Your task to perform on an android device: In the Altfit App ,set a goal of 10000 steps 
Image 1: 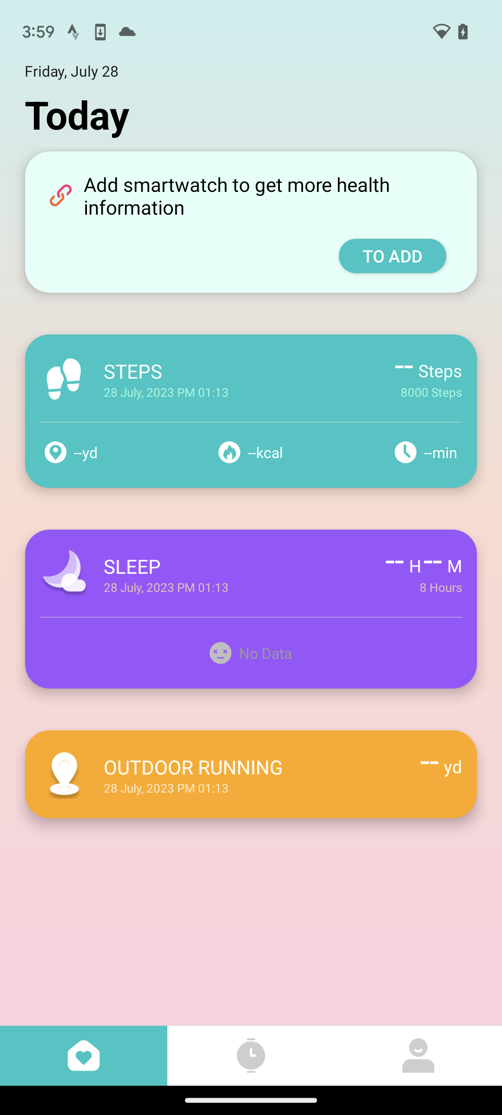
Click on the profile icon at the right bottom corner
Step 1: click (418, 1055)
Image 2: 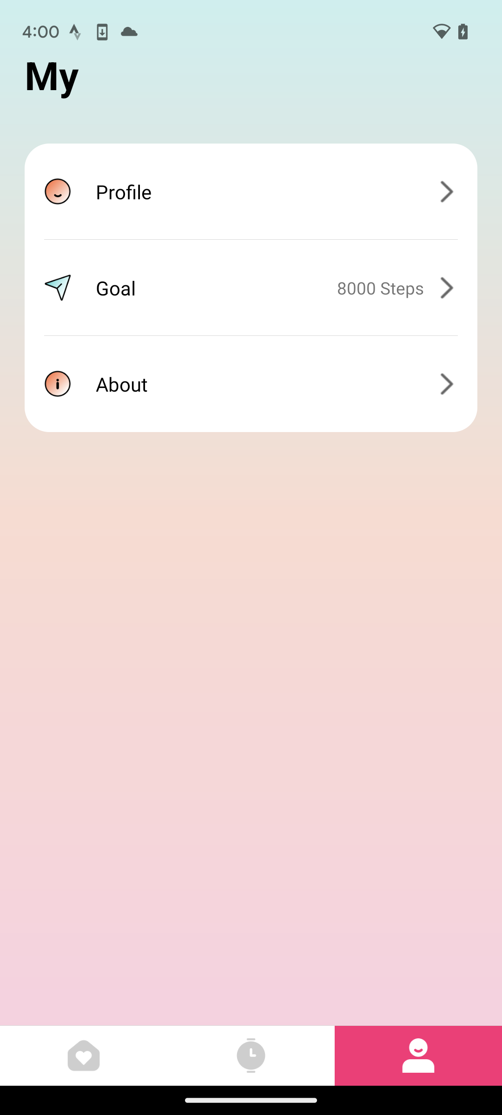
Click on the Goal to set steps
Step 2: click (251, 287)
Image 3: 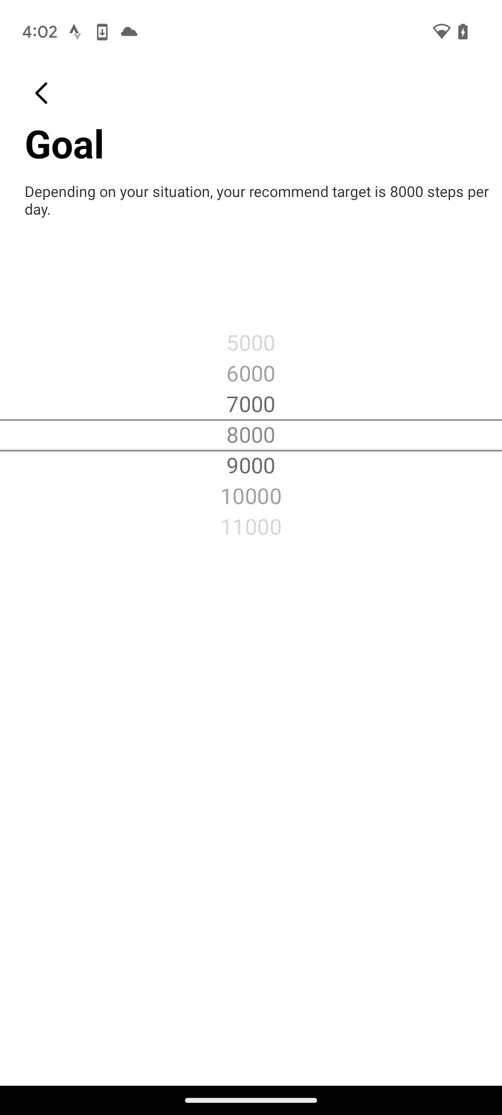
Swipe up on the screen
Step 3: scroll down
Image 4: 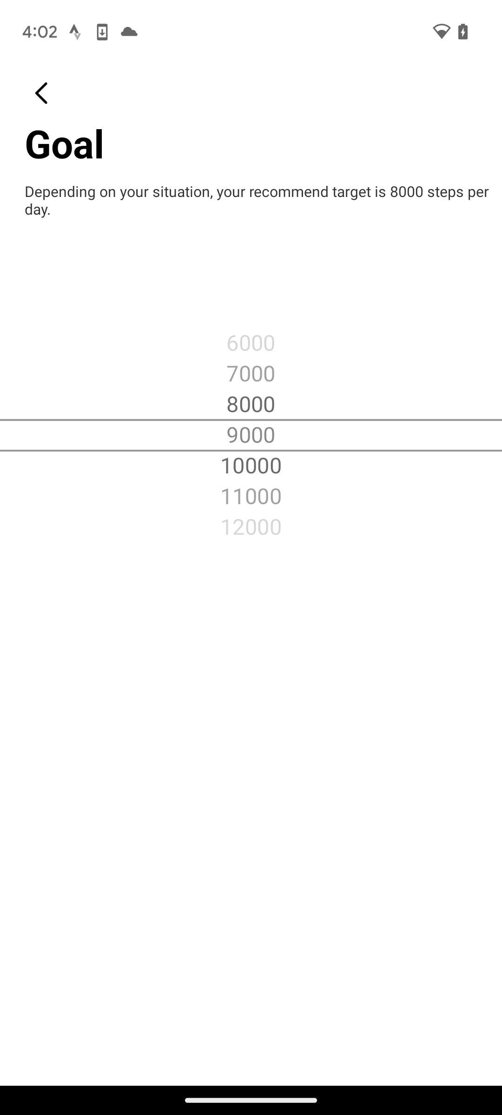
Swipe up on the screen
Step 4: scroll down
Image 5: 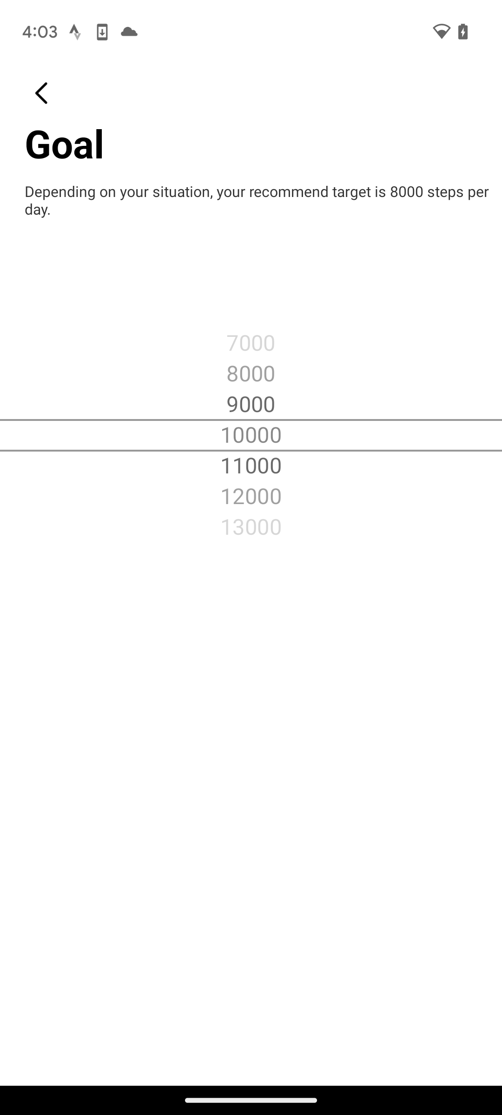
Click on the back icon at the top left corner 
Step 5: click (41, 93)